Your task to perform on an android device: Find Location from North Platee to salk late city and select Cab Mode.Get the Directions
Image 0: 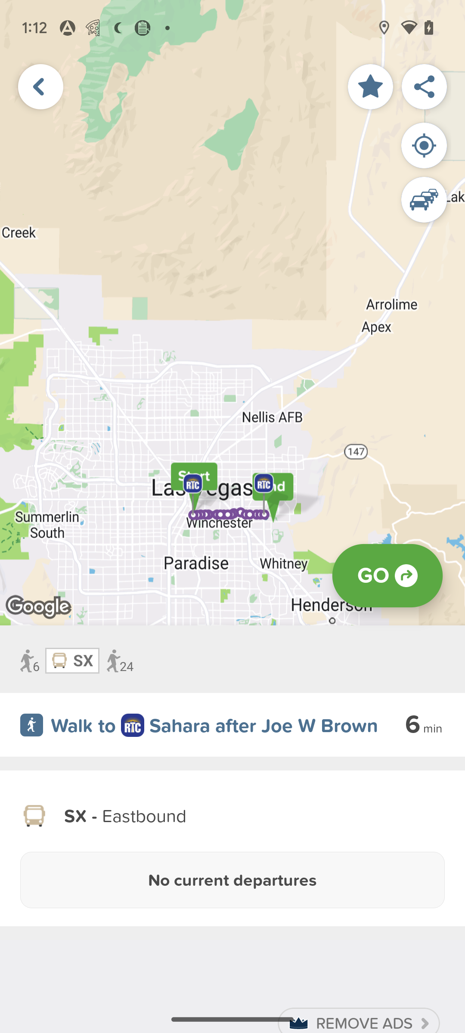
go back to the previous page
Step 0: press back button
Image 1: 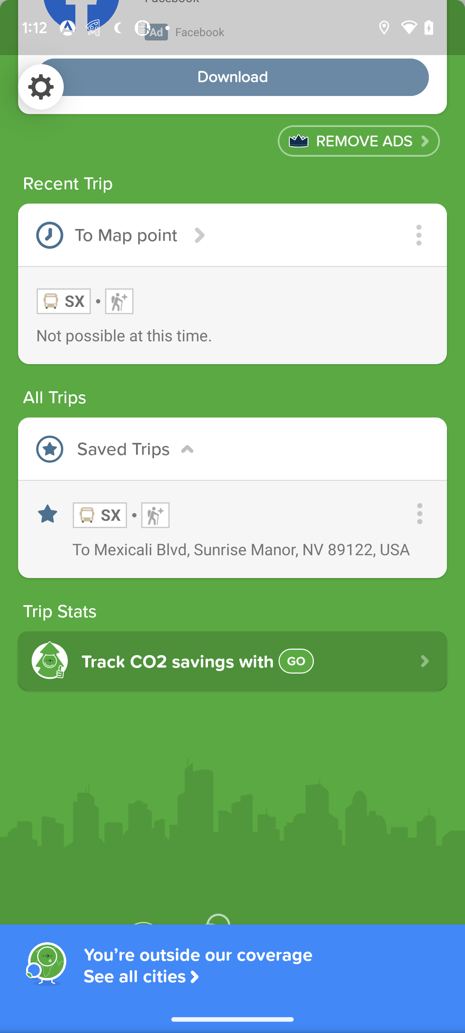
swipe up to view the mode of transport 
Step 1: scroll up
Image 2: 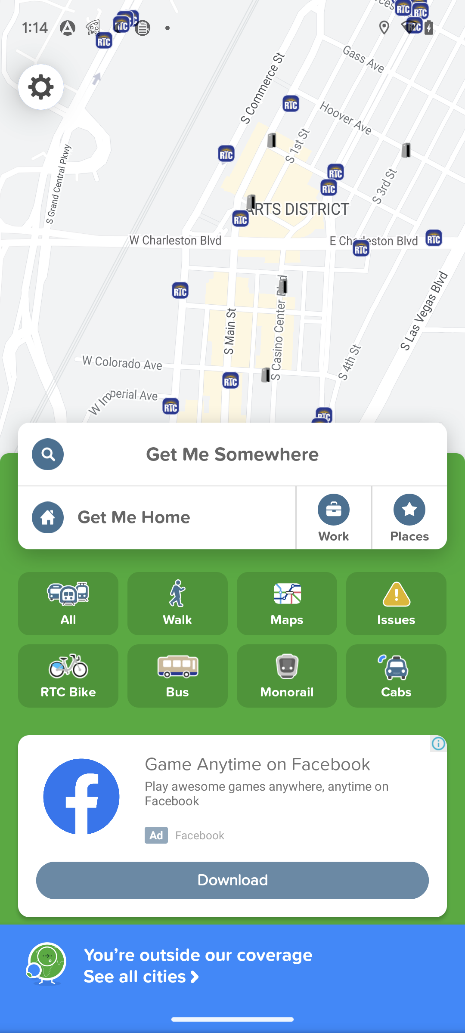
click on the cab mode option
Step 2: click (232, 393)
Image 3: 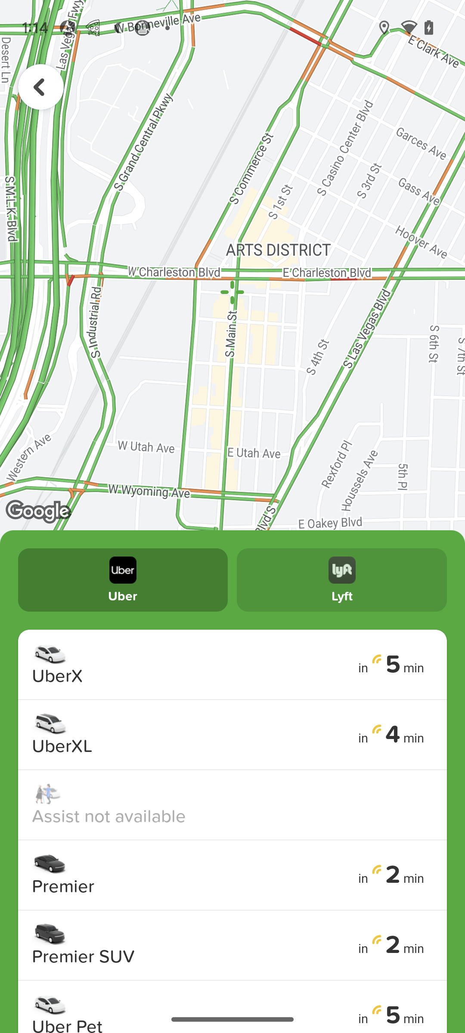
click on the cab mode option
Step 3: wait
Image 4: 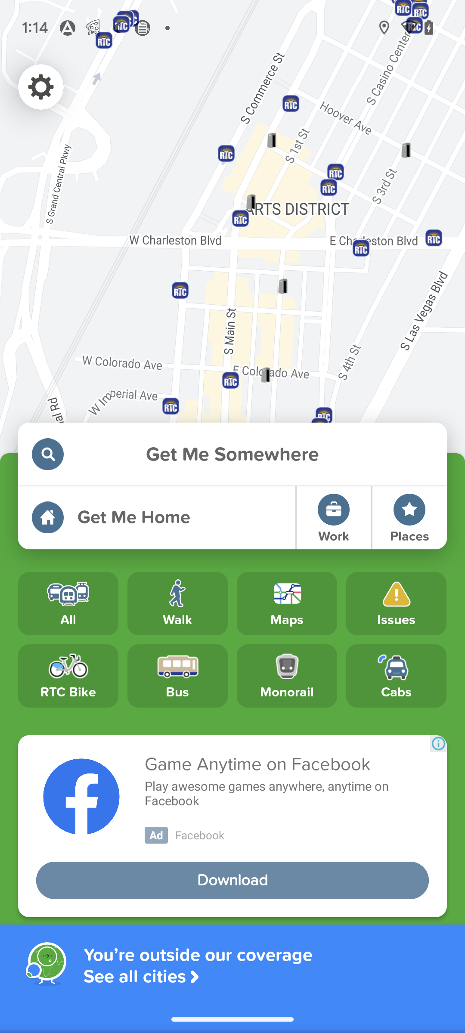
click on the get me somewhere
Step 4: click (232, 454)
Image 5: 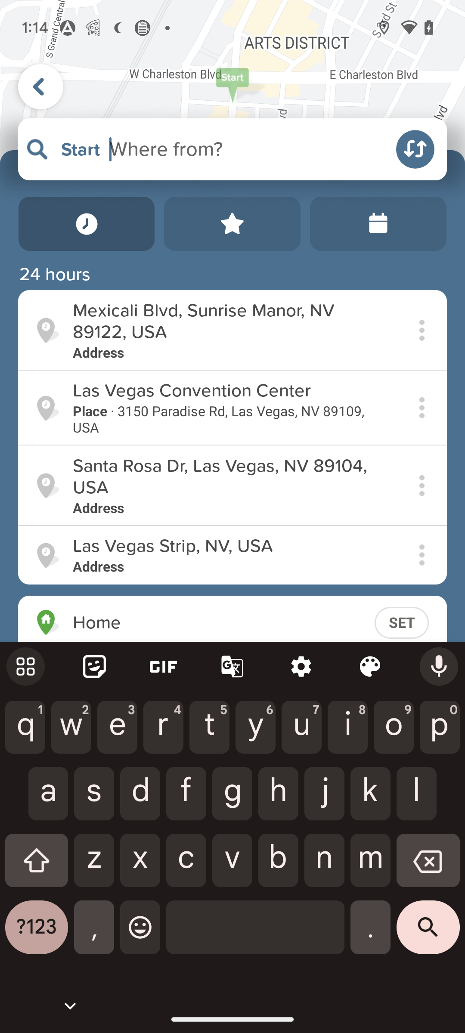
search North platee
Step 5: type "North Platee"
Image 6: 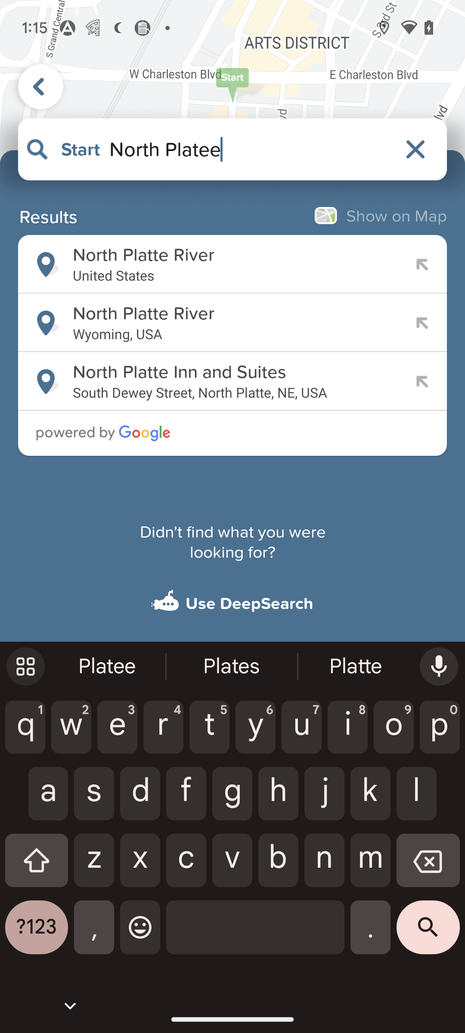
click on third search result 
Step 6: click (226, 372)
Image 7: 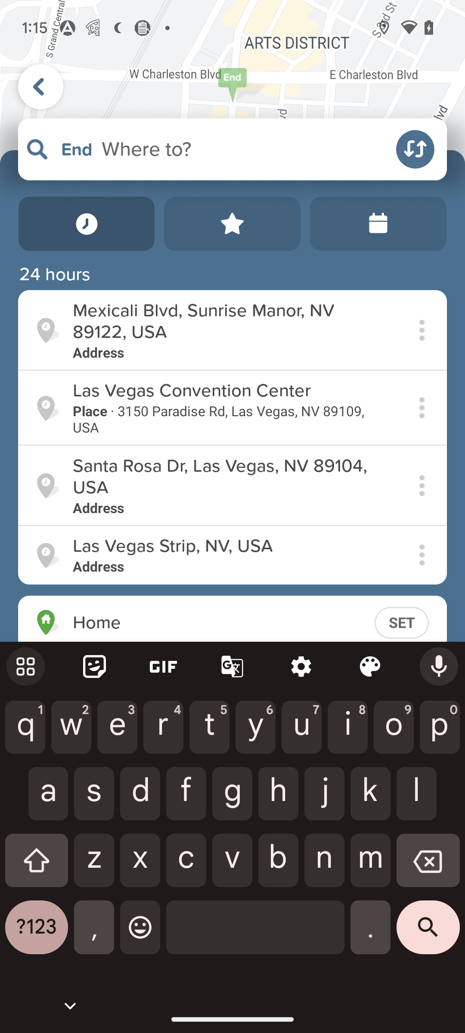
search Salt lake city
Step 7: type "Salt Lake City"
Image 8: 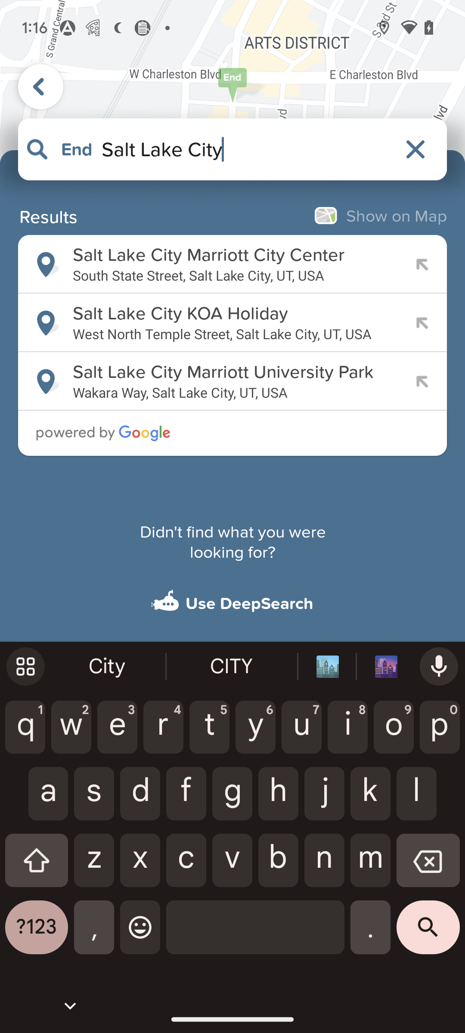
click on the second search result
Step 8: click (226, 313)